Your task to perform on an android device: Open the Relax & Sleep well app, I would like to listen to a personalized guided meditation named Breathe to help me be productive throughout the day.
Image 0: 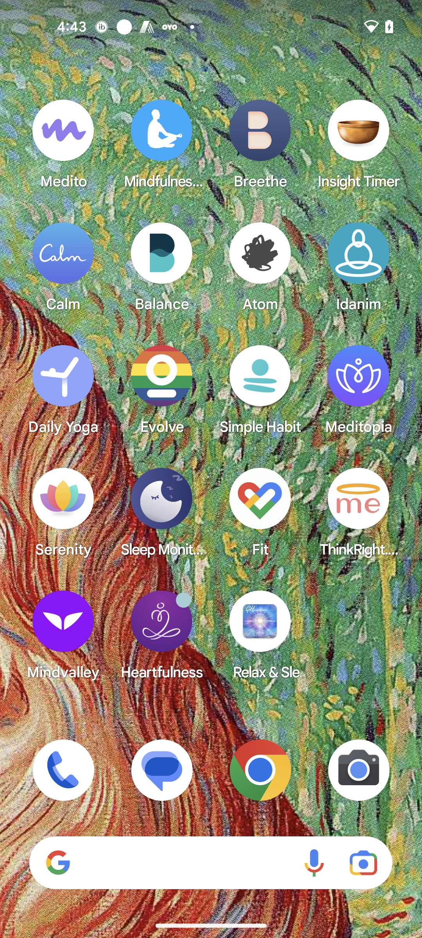
Open the Relax & Sleep well app
Step 0: open app "Relax & Sleep Well: Hypnosis and Meditation"
Image 2: 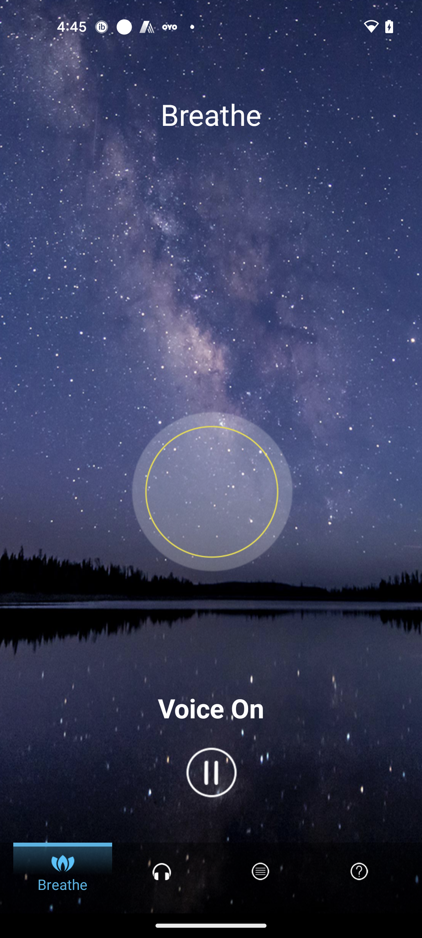
Click on the Lotus icon tab at the bottom left corner of the screen
Step 2: wait